Your task to perform on an android device: I want to browse clothes on the eBay app for my son, Evan.
Image 0: 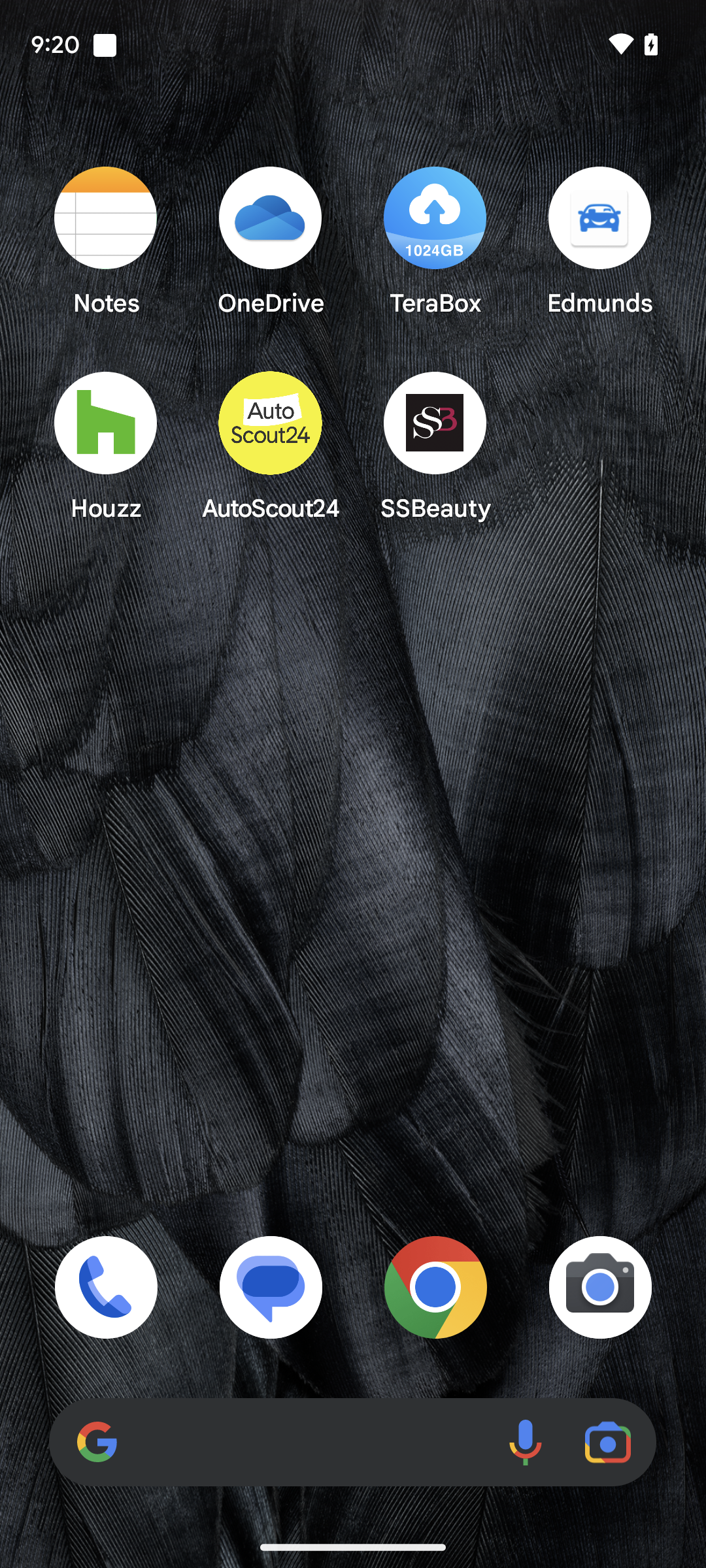
Open eBay app.
Step 0: open app "eBay"
Image 1: 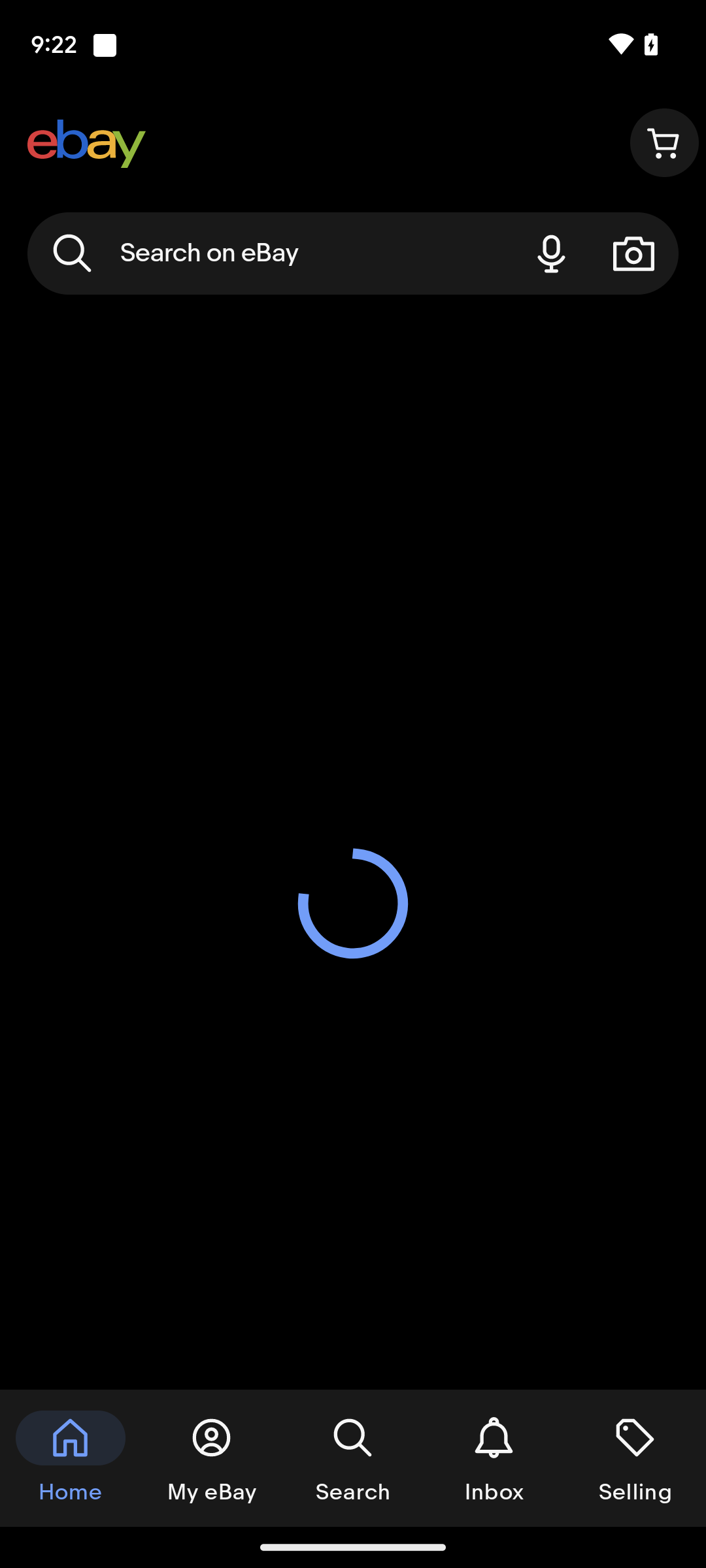
Open eBay app.
Step 1: wait
Image 2: 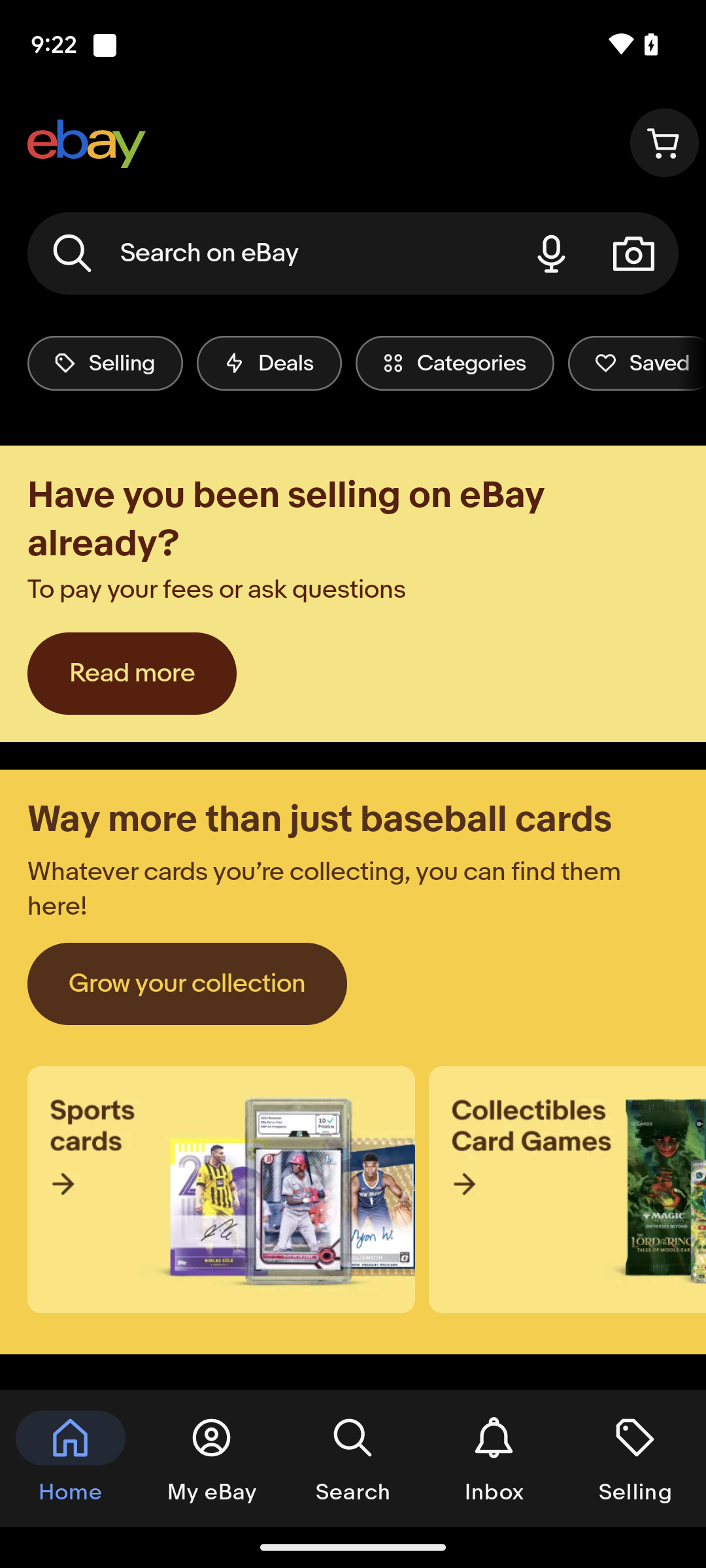
Click on the Search bar on the top of the screen.
Step 2: click (270, 253)
Image 3: 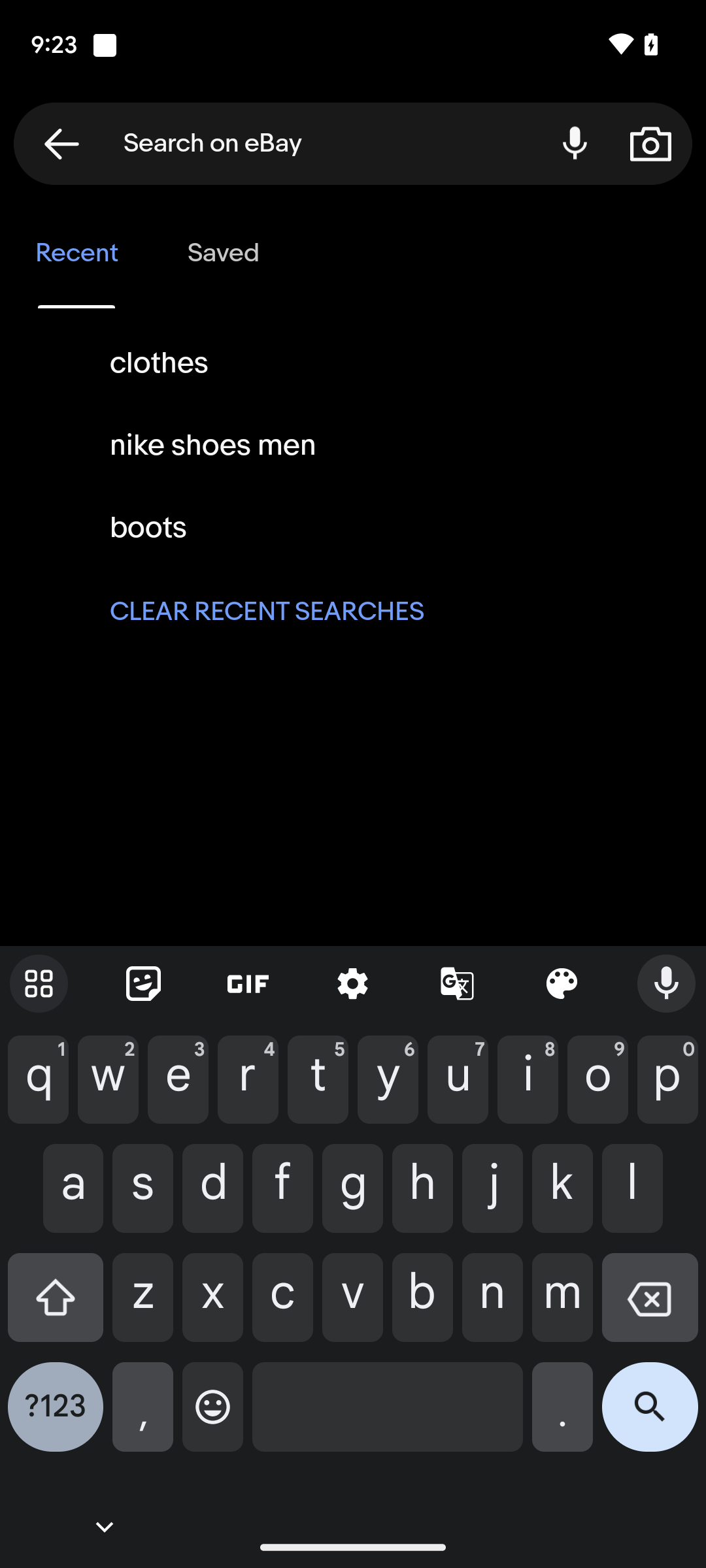
Type Clothes for Men on search bar.
Step 3: type "Clothes for Men"
Image 4: 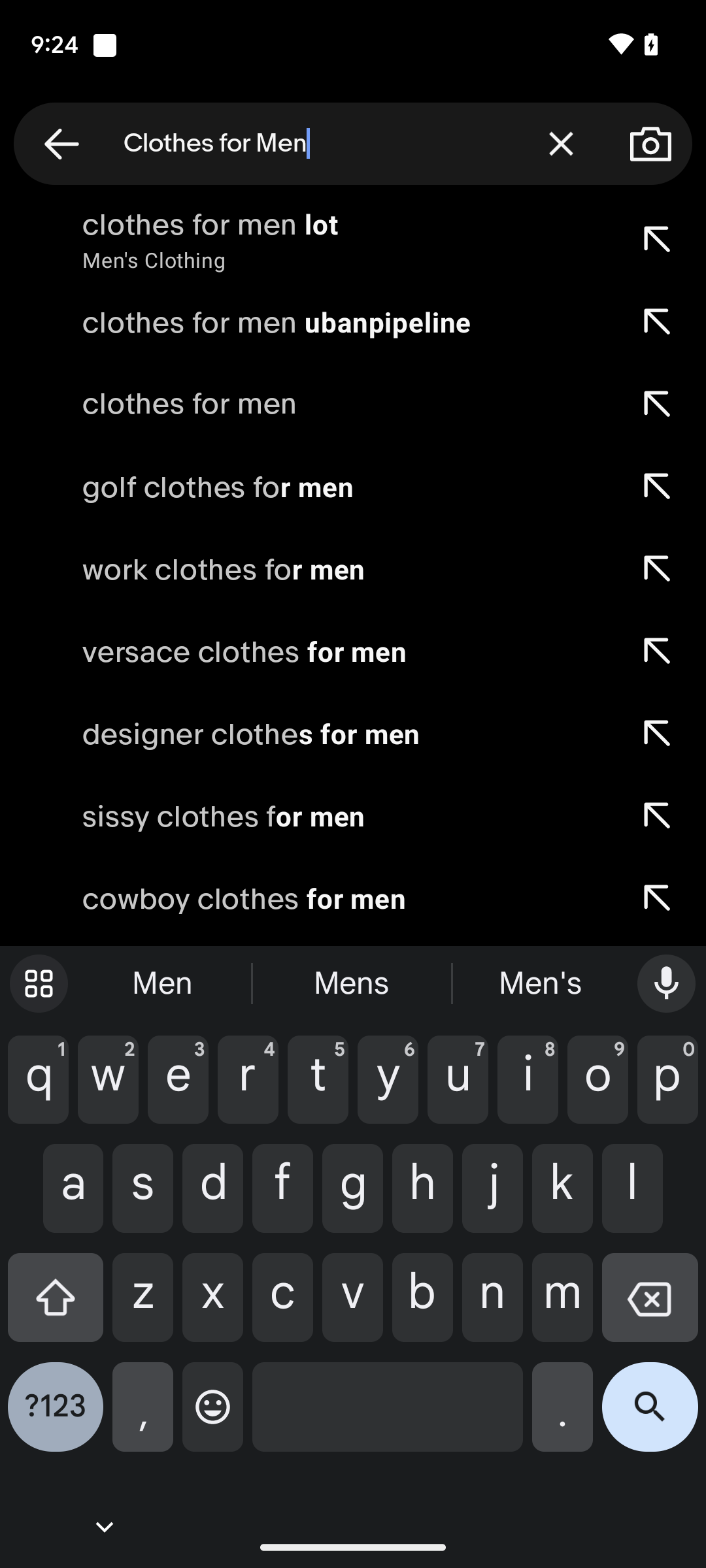
Click on the First suggestion on the screen.
Step 4: click (346, 239)
Image 5: 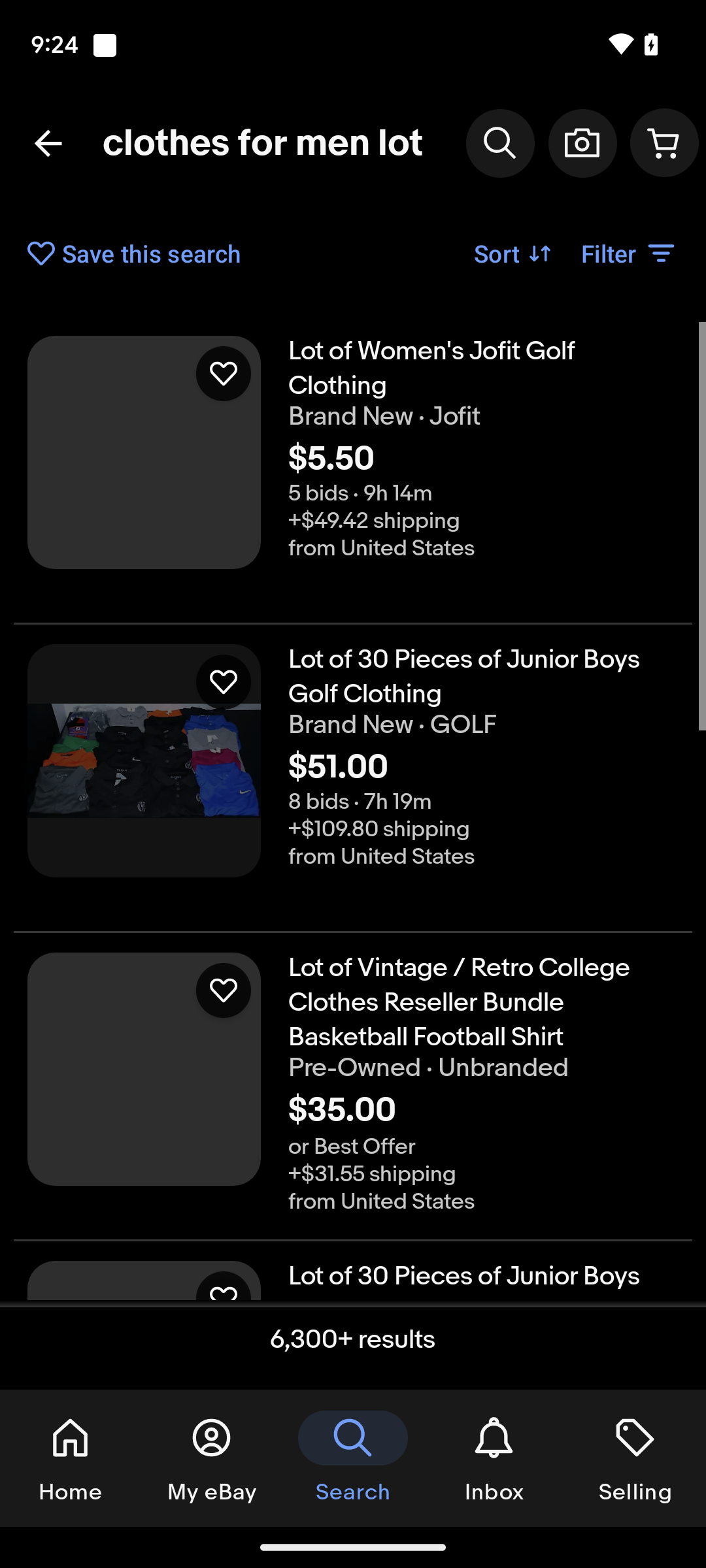
Click on the First suggestion on the screen.
Step 5: wait